Your task to perform on an android device: It will be more pleasant to read the book if I slightly raise the brightness by half scale on the Webnovel app.
Image 1: 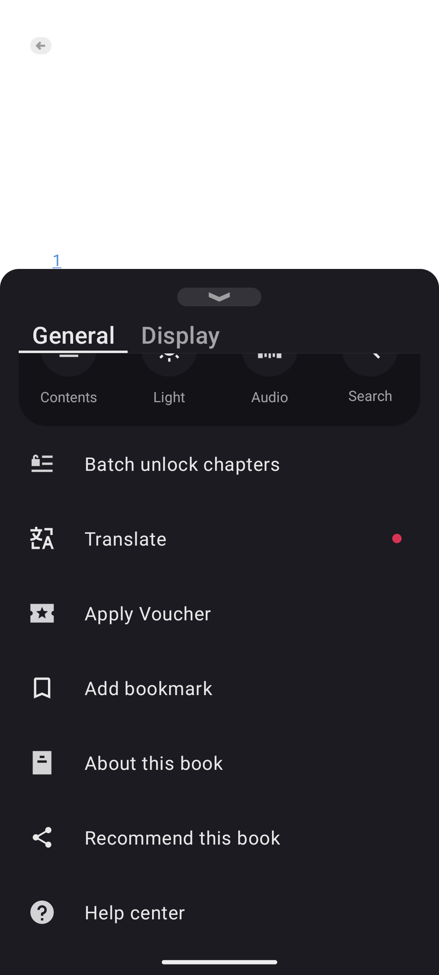
Click on the Display section 
Step 1: click (180, 334)
Image 2: 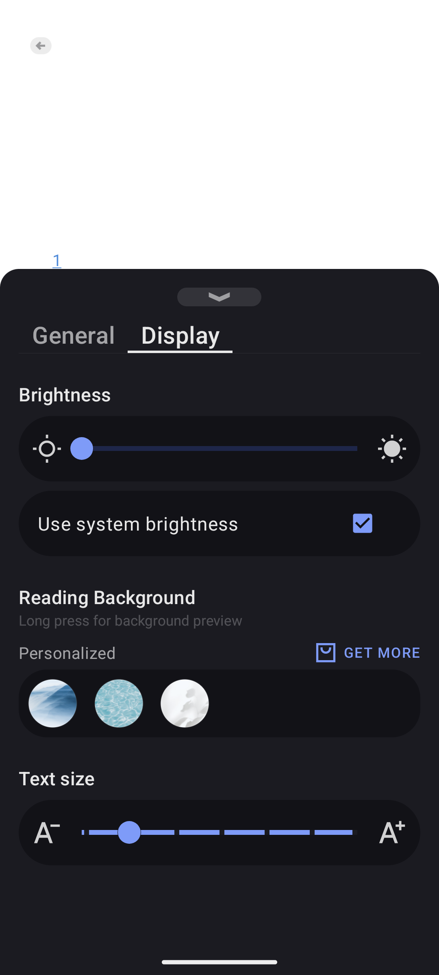
Swipe right to increase the brightness 
Step 2: click (141, 450)